Your task to perform on an android device: I want to read consumer reviews of the yellow stained glass window so I may choose the top product on the Etsy app.
Image 0: 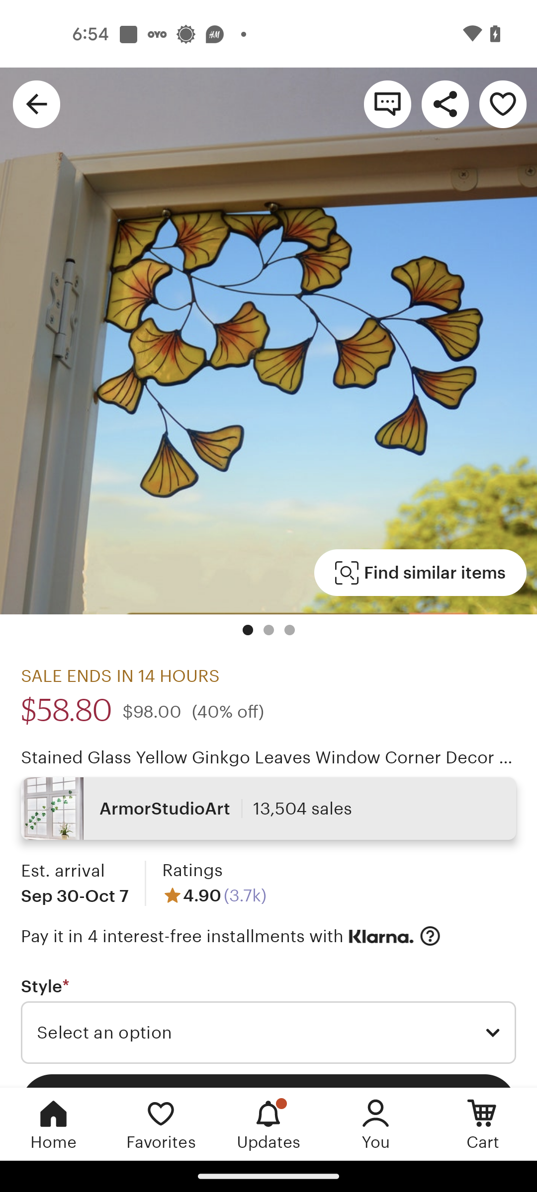
Swipe up to view review option
Step 0: scroll down
Image 1: 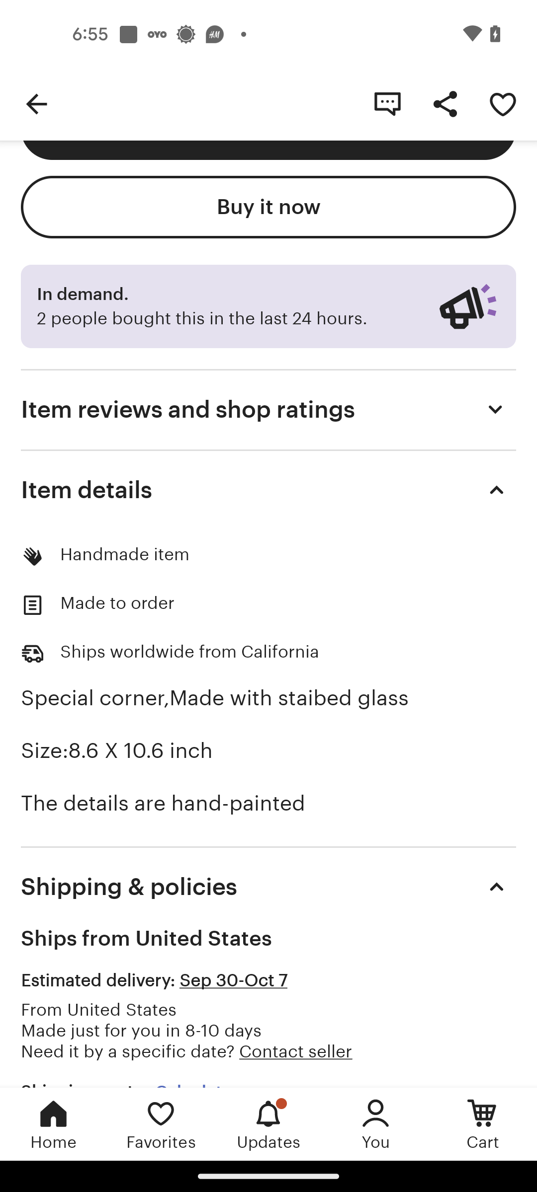
Click on the Drop-Down icon at the item reviews and shop Ratings option
Step 1: click (487, 406)
Image 2: 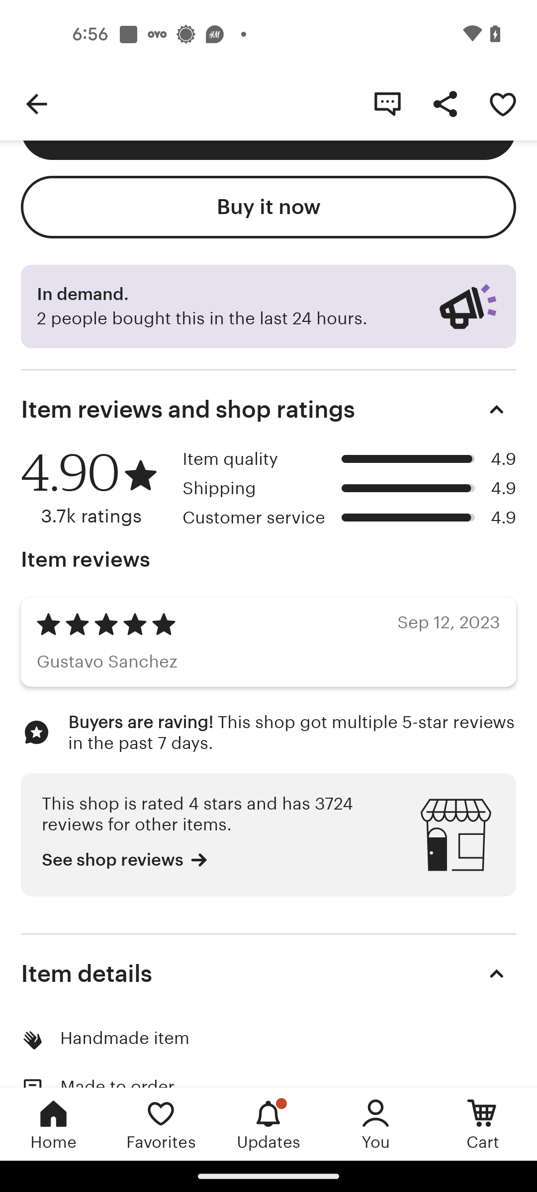
Click on the 5 stars to view review
Step 2: click (108, 624)